Your task to perform on an android device: Open Rail Planner app, Search for train schedules from Madrid to Barcelona on 27th August at 8am.
Image 0: 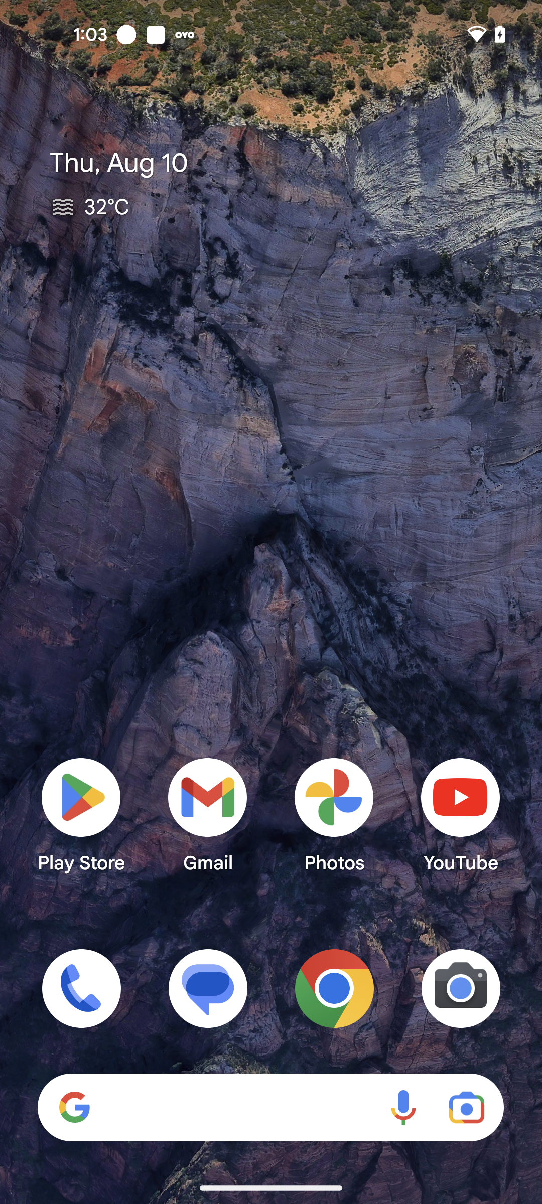
Open Rail Planner app
Step 0: open app "Rail Planner"
Image 1: 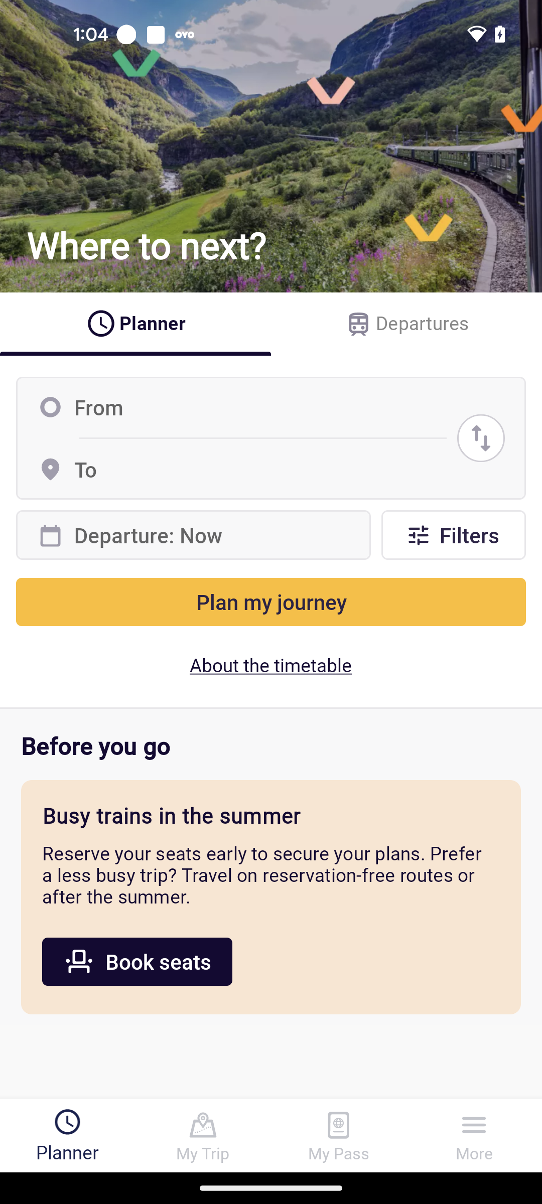
Click on the Departure city section
Step 1: click (271, 407)
Image 2: 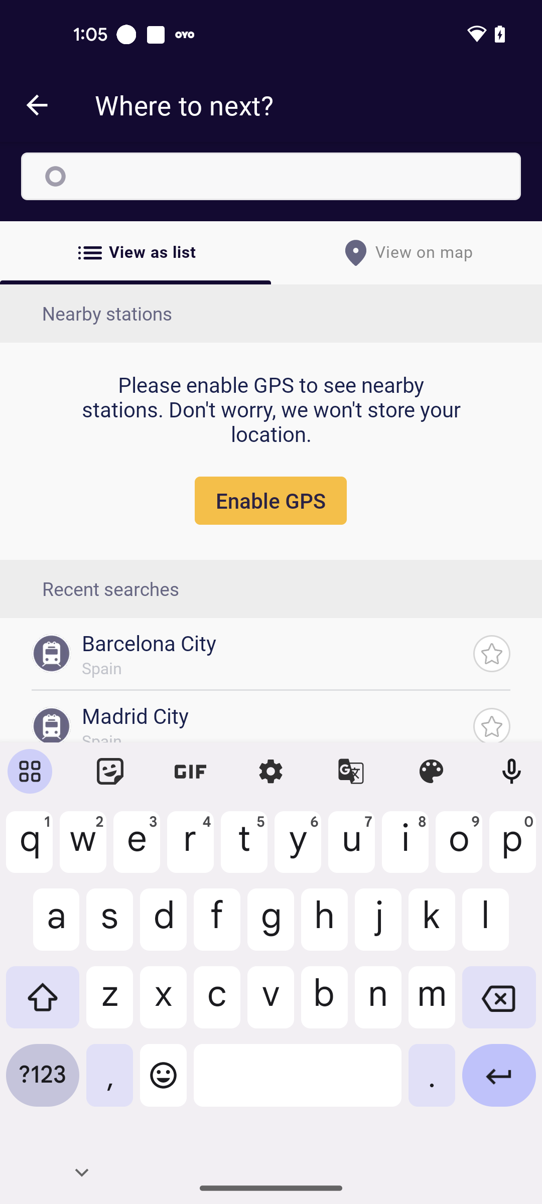
Search for Madrid city
Step 2: type "Madrid"
Image 3: 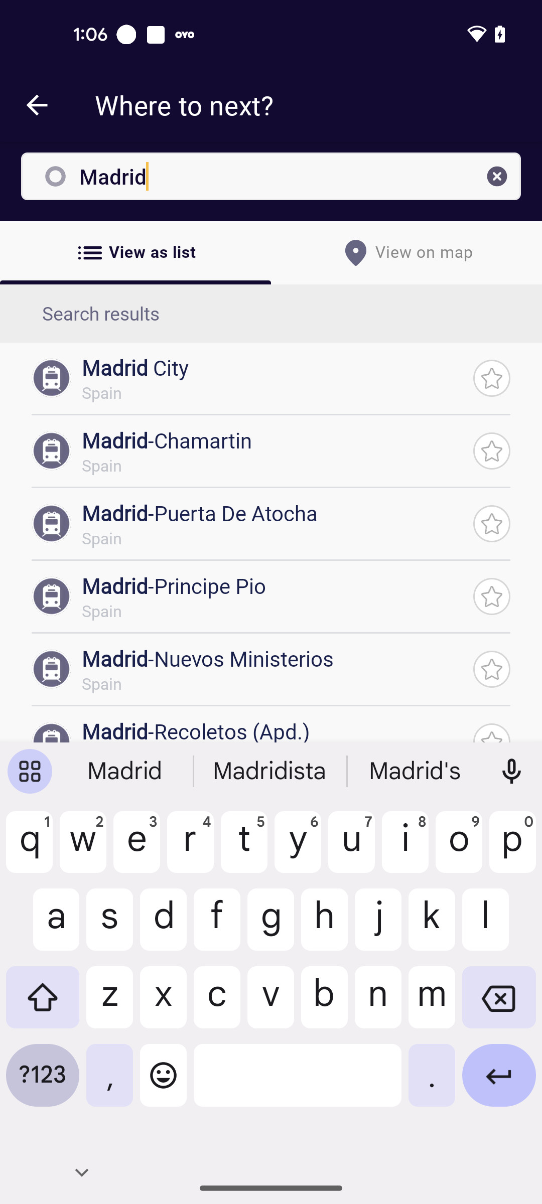
Select the First search result
Step 3: click (274, 392)
Image 4: 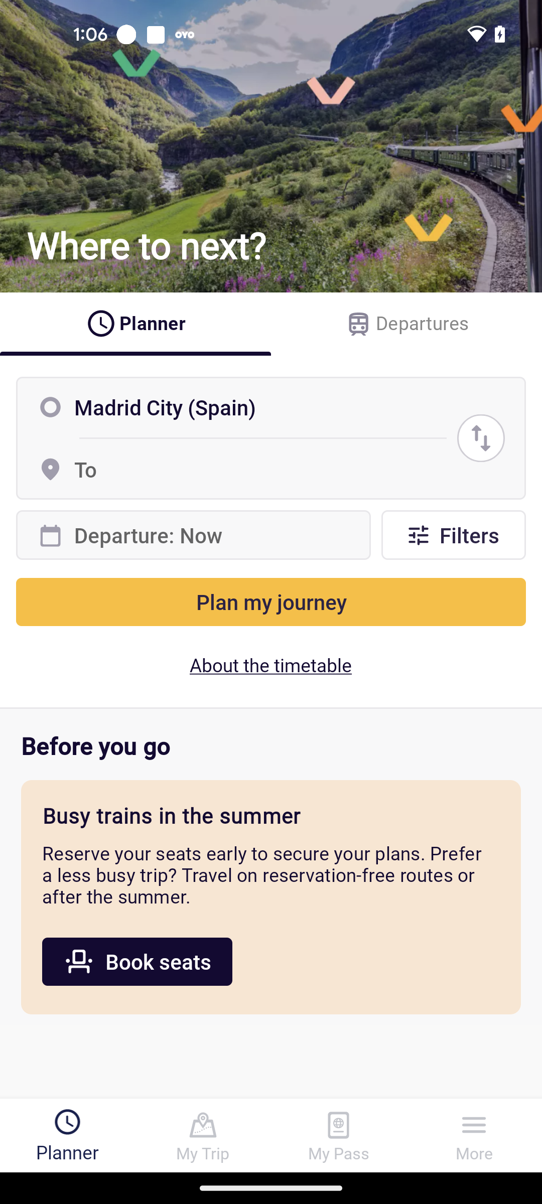
Click on the Arrival city section
Step 4: click (271, 469)
Image 5: 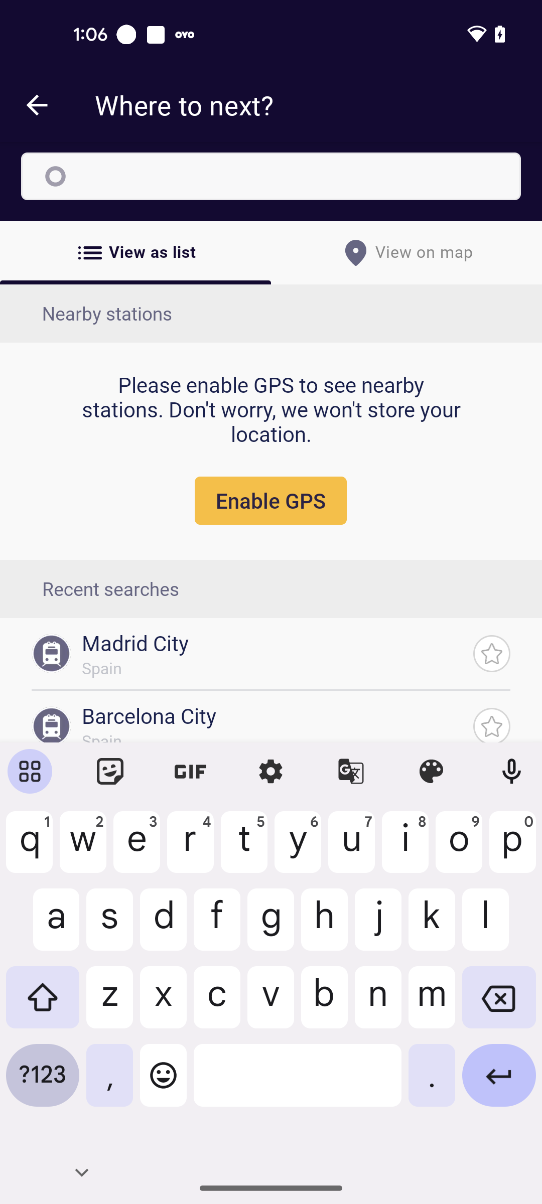
Search for Barcelona city
Step 5: type "Barcelona"
Image 6: 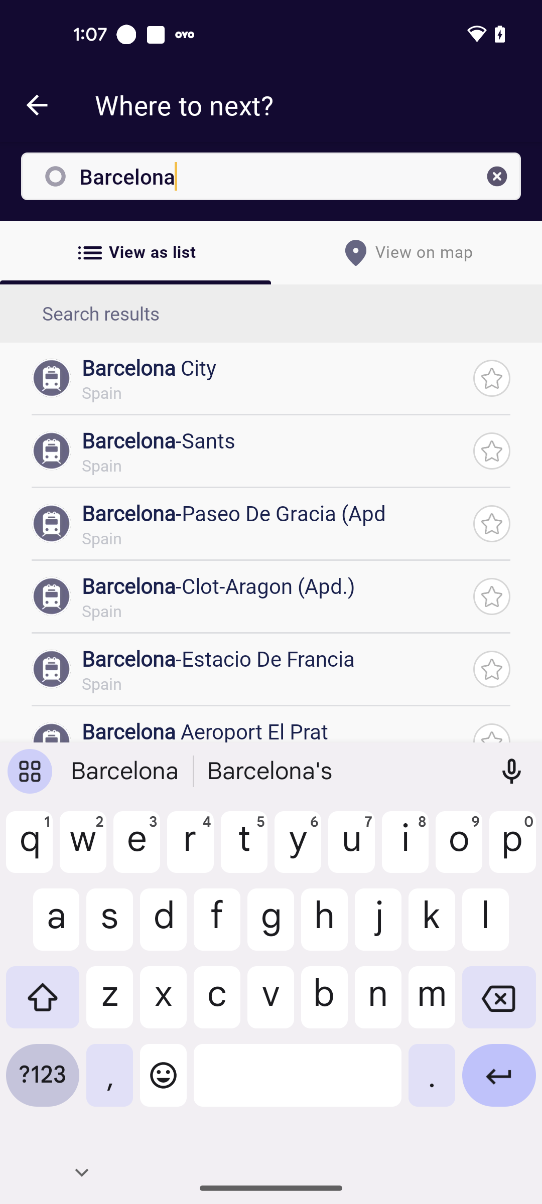
Select the first search result
Step 6: click (274, 392)
Image 7: 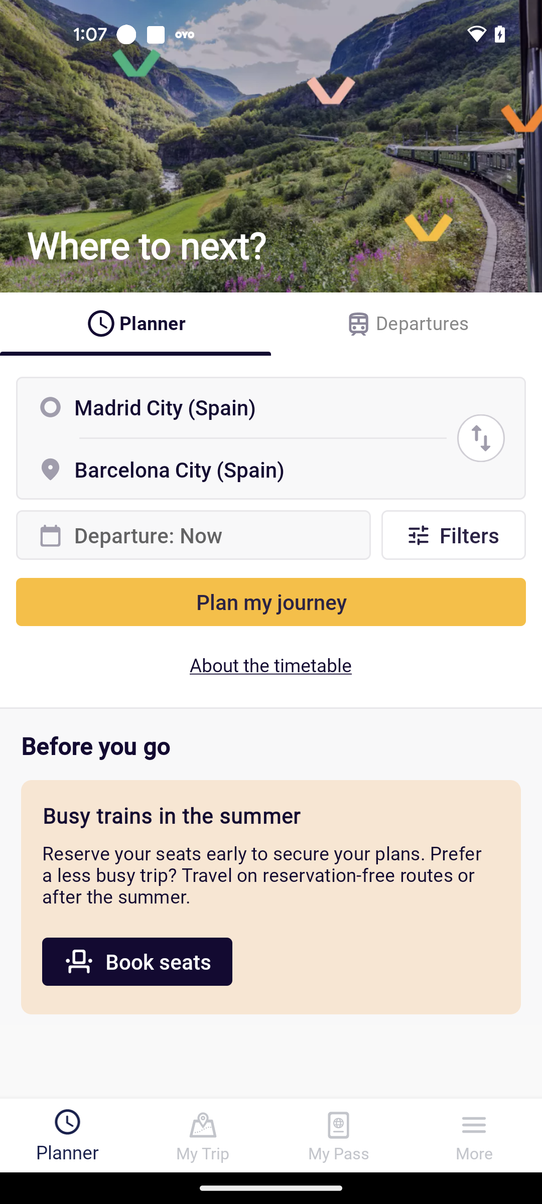
Click on the Date section
Step 7: click (105, 535)
Image 8: 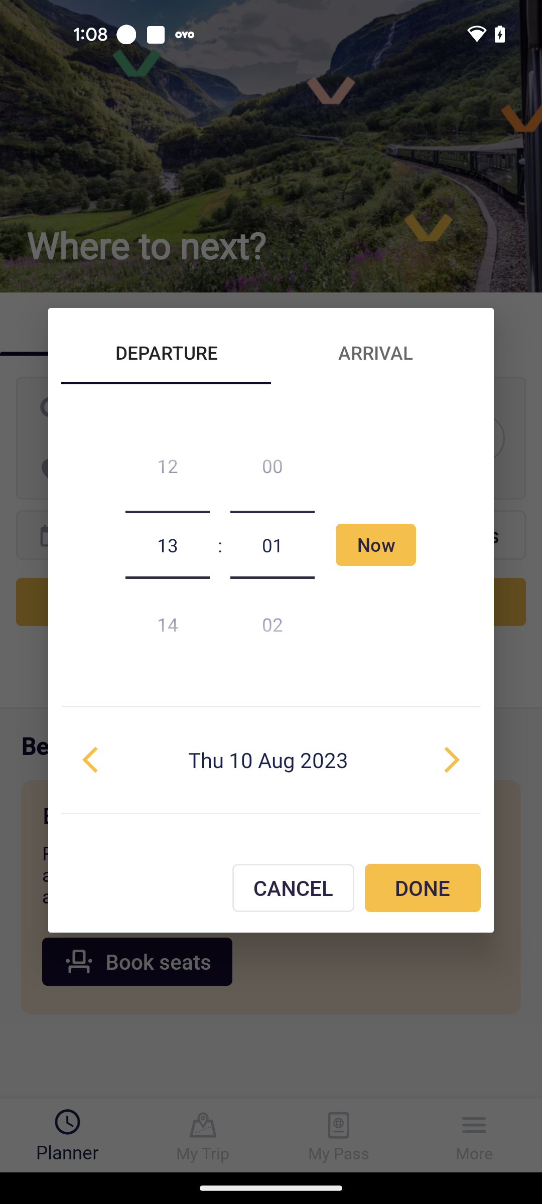
Click on the Date Thu 10 Aug 2023 to choose another date 
Step 8: click (270, 760)
Image 9: 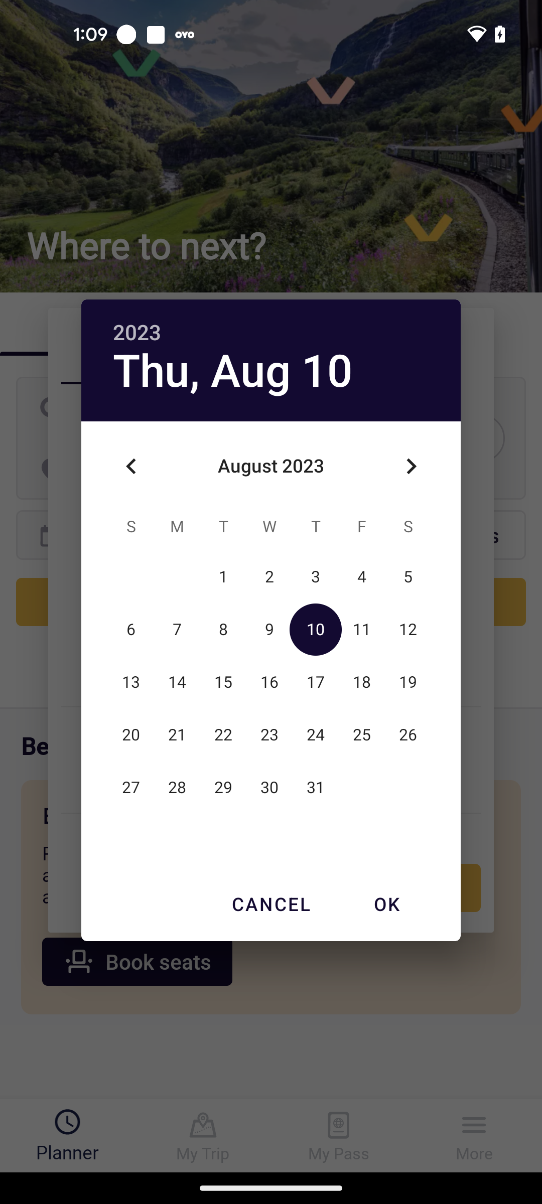
Select the date 27th August 2023
Step 9: click (131, 788)
Image 10: 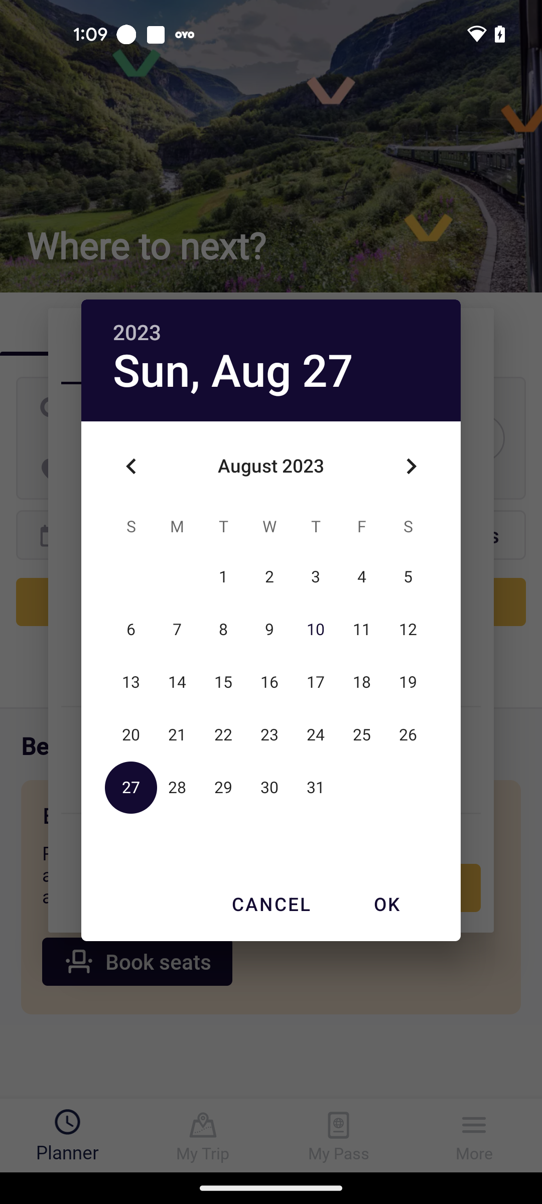
Click on the OK button
Step 10: click (386, 904)
Image 11: 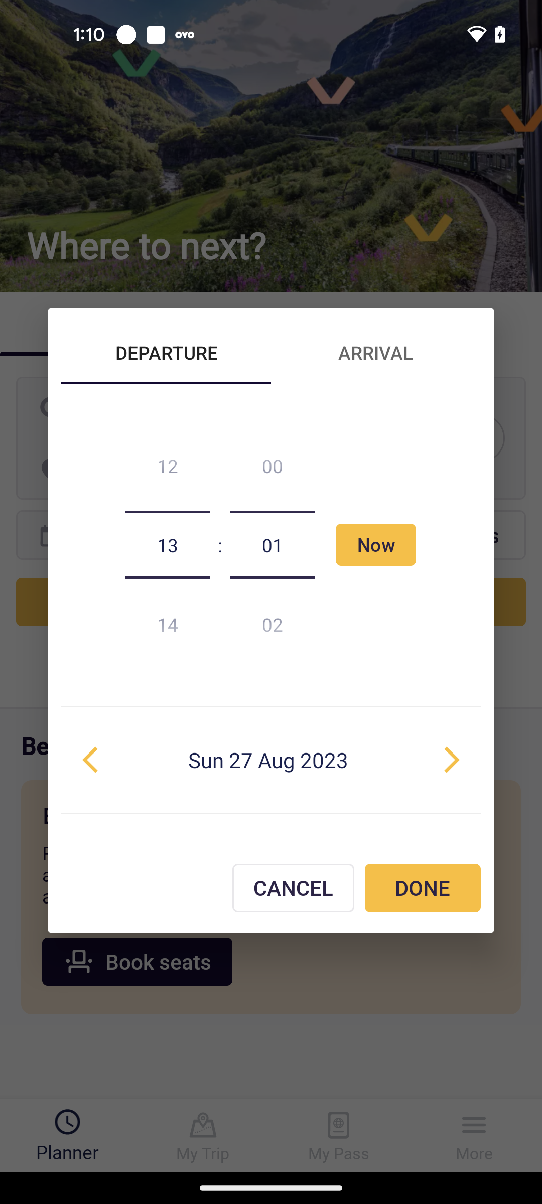
Set the hours to 8
Step 11: scroll up
Image 12: 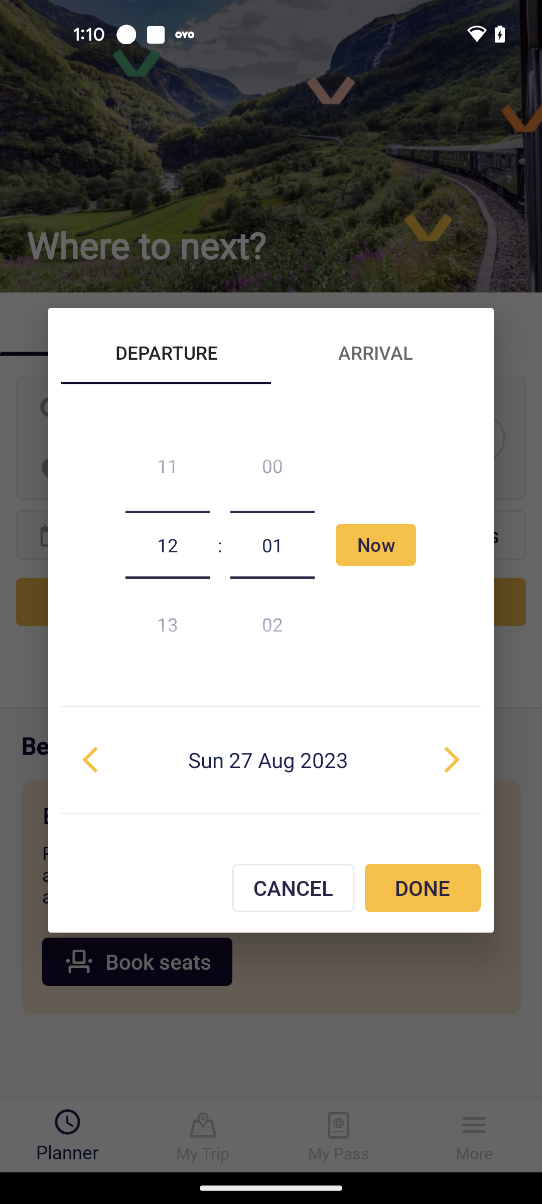
Set the hours to 8
Step 12: scroll up
Image 13: 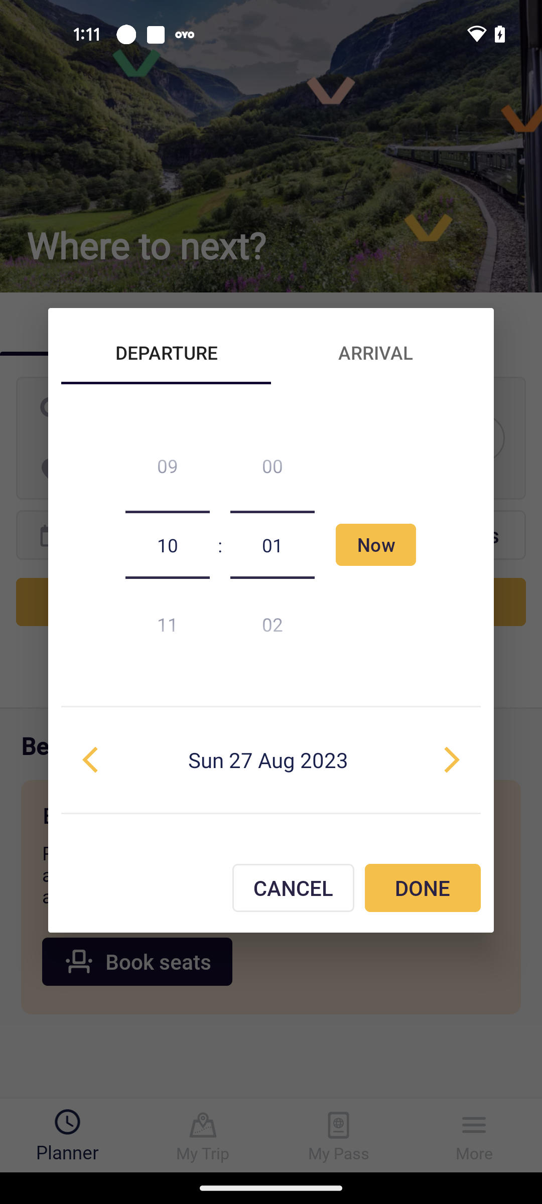
Set the hours to 8
Step 13: scroll up
Image 14: 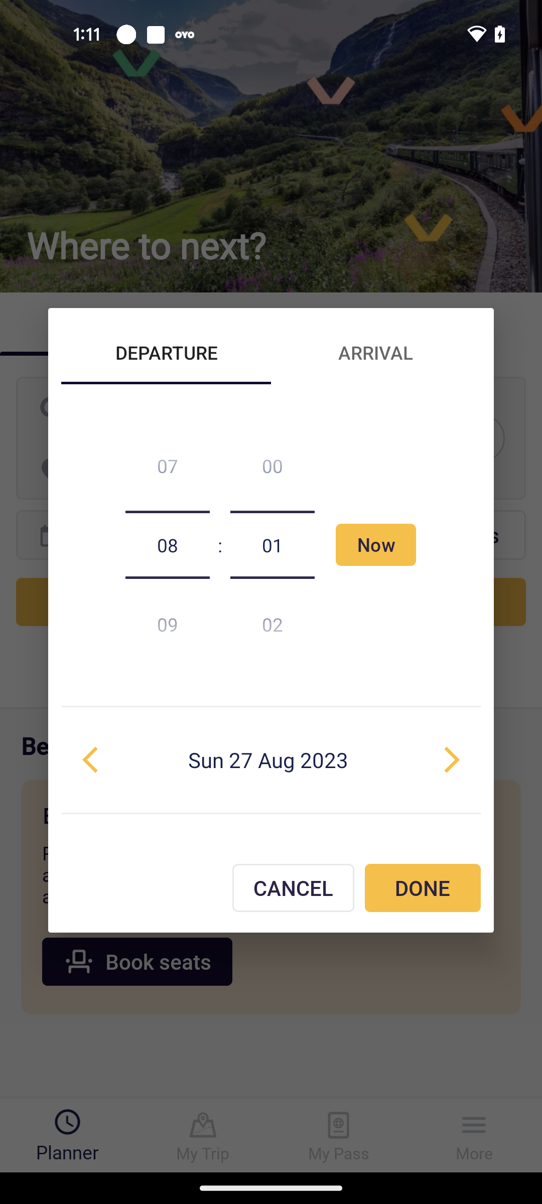
Set minutes to 00
Step 14: scroll up
Image 15: 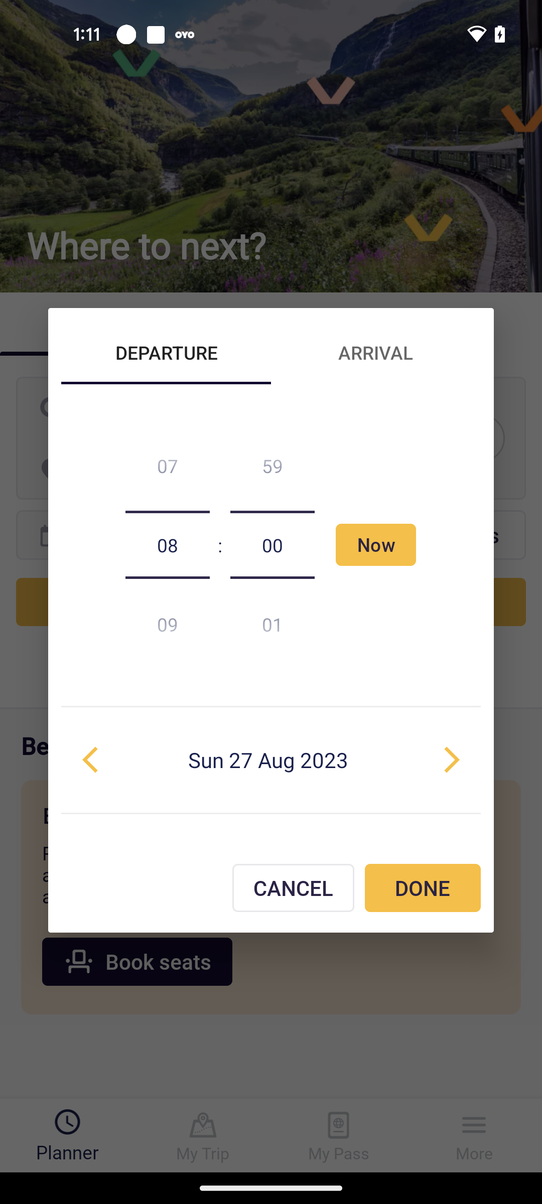
Click on the Done button
Step 15: click (423, 888)
Image 16: 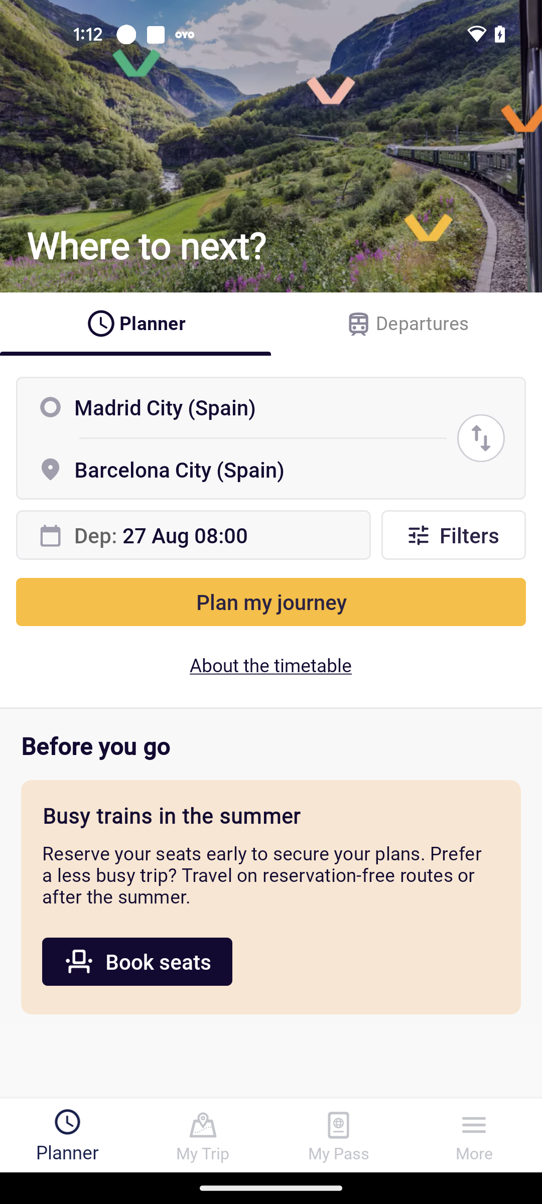
Click on the Plan My journey button
Step 16: click (270, 602)